Your task to perform on an android device: I am looking for my morning walk sports clothes like sports pants in the Nike app. My old one is now old fashioned
Image 0: 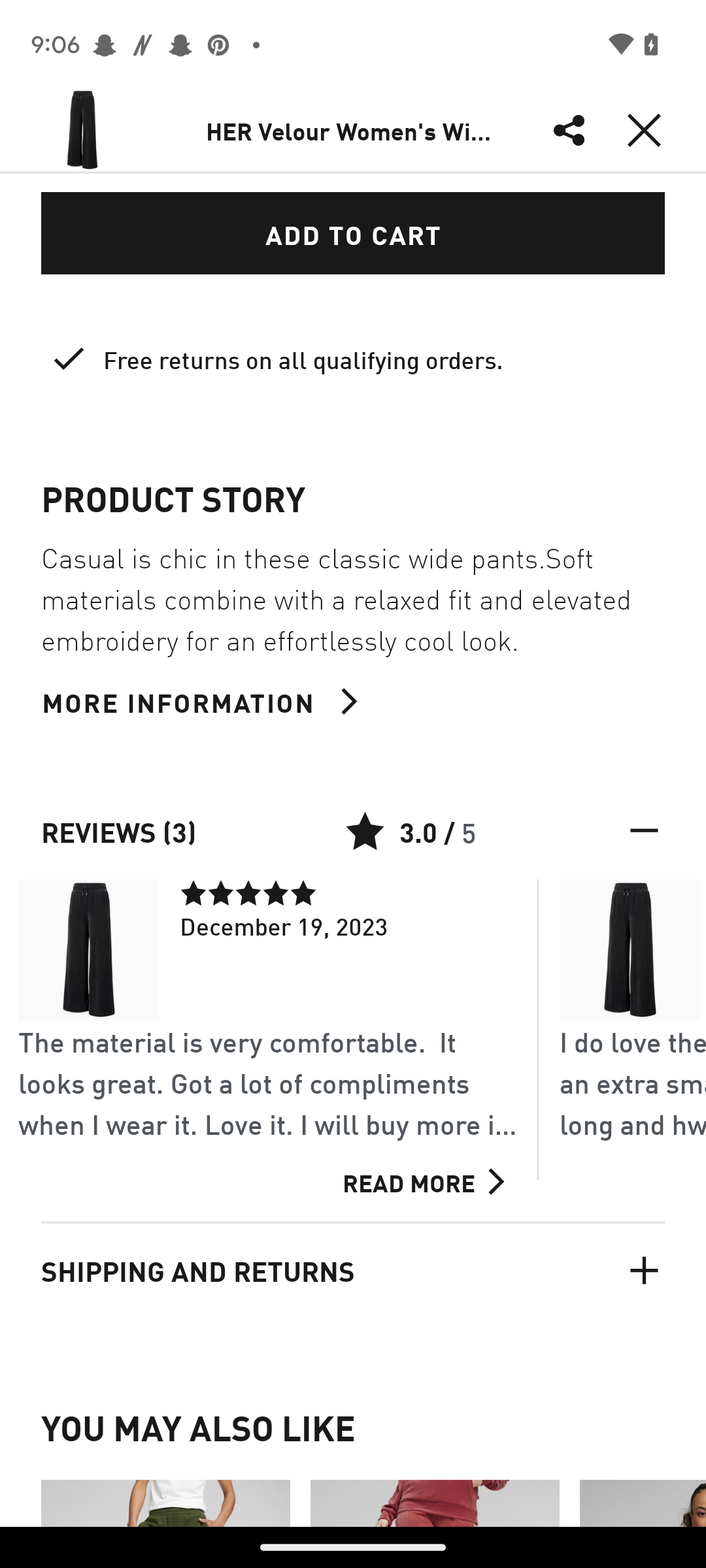
Open the Nike app
Step 0: open app "Nike"
Image 1: 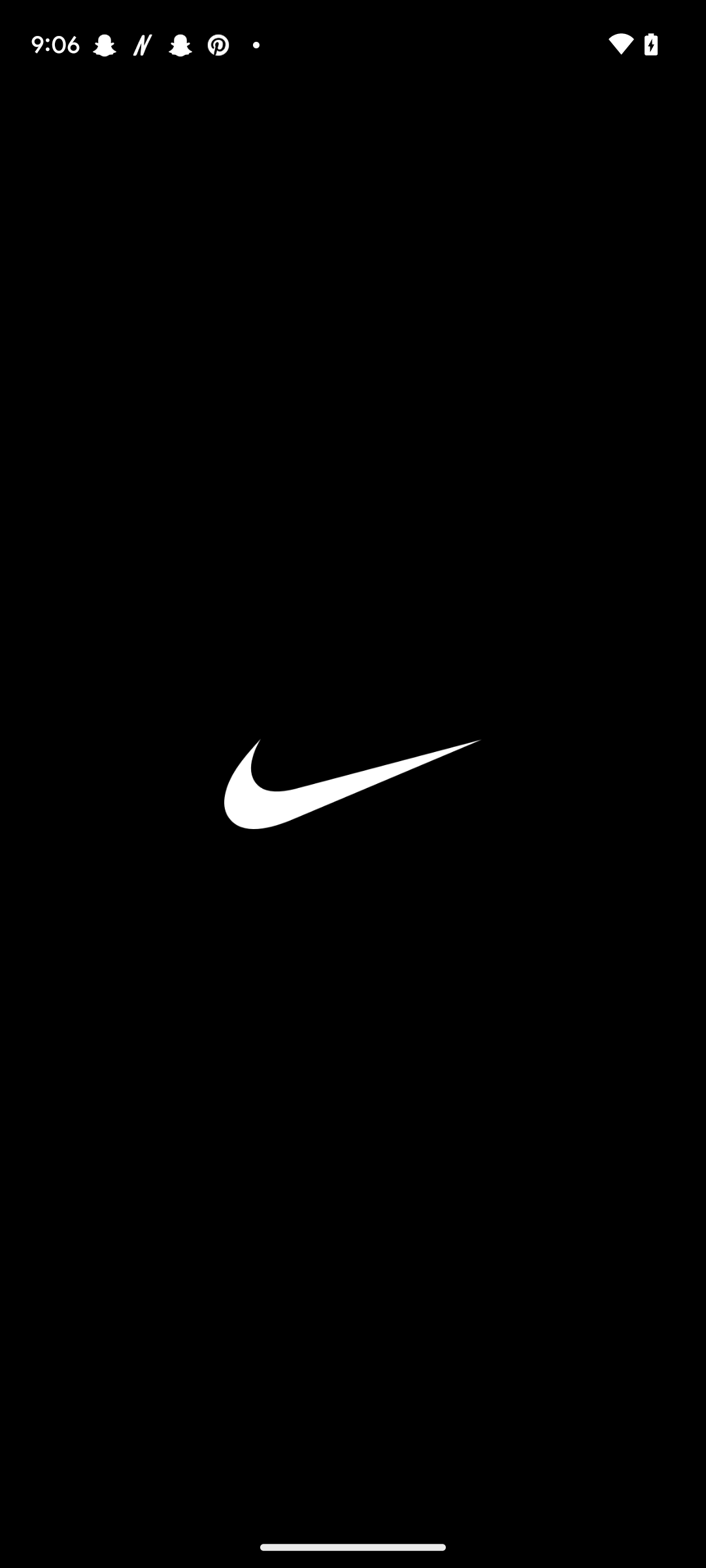
Open the Nike app
Step 1: wait
Image 2: 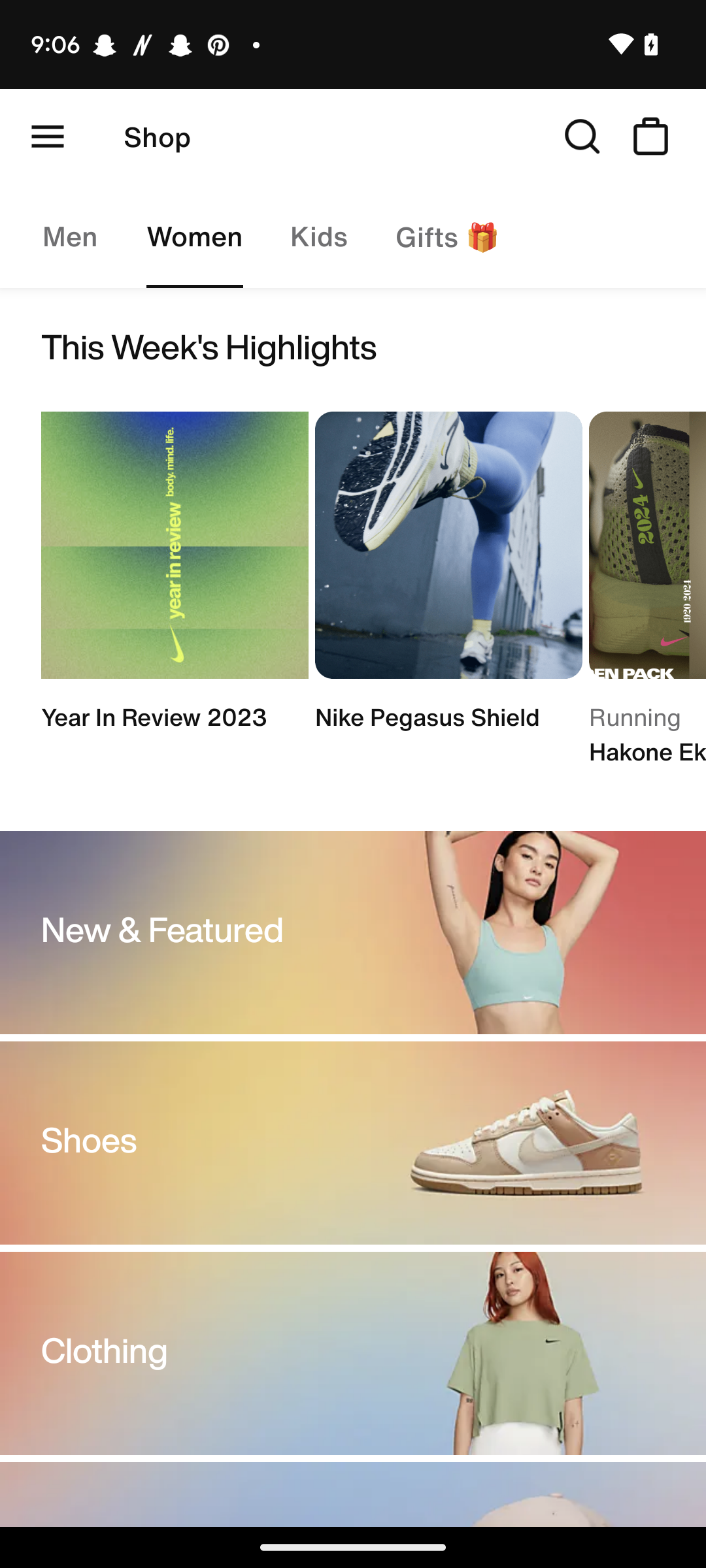
Click on the search icon 
Step 2: click (582, 136)
Image 3: 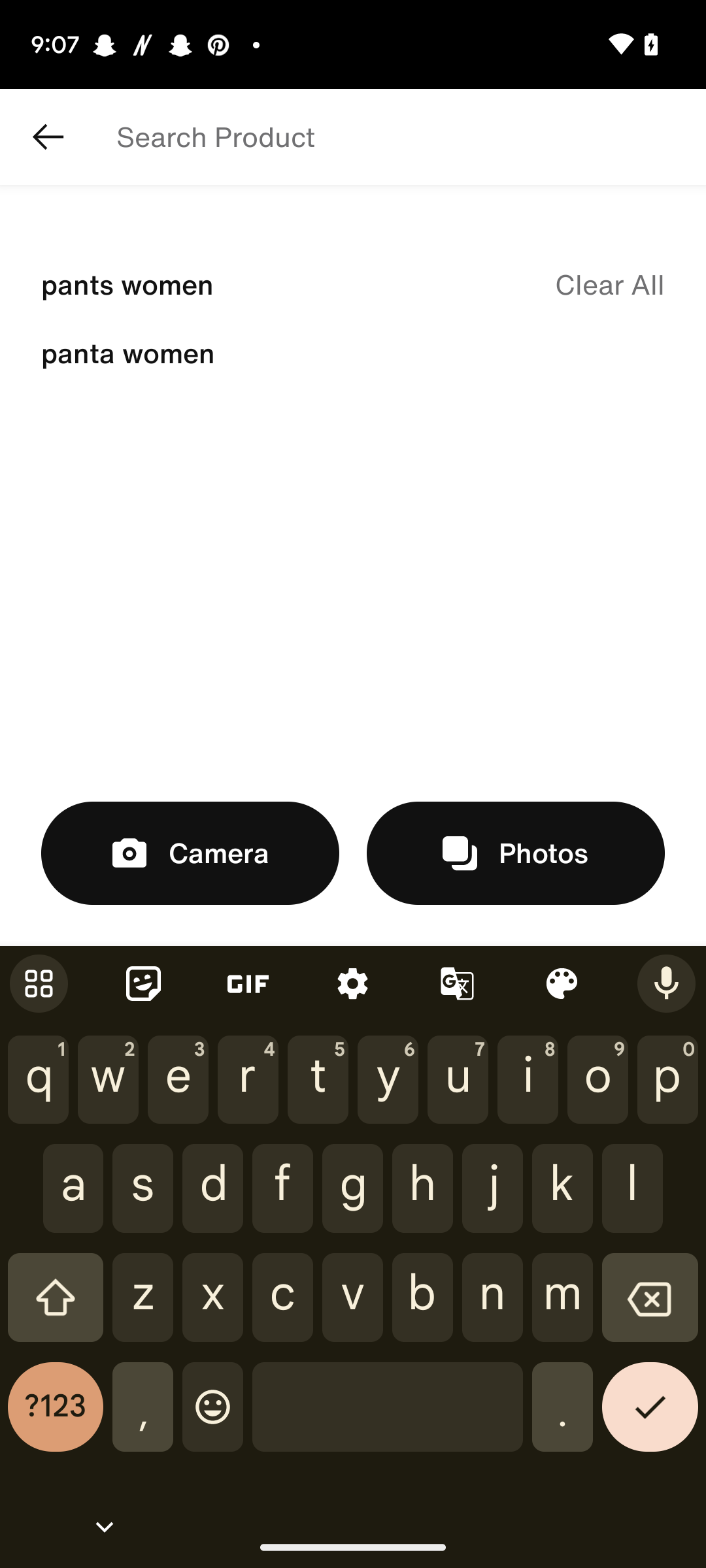
Type Women Pants in search bar
Step 3: type "Women Pants"
Image 4: 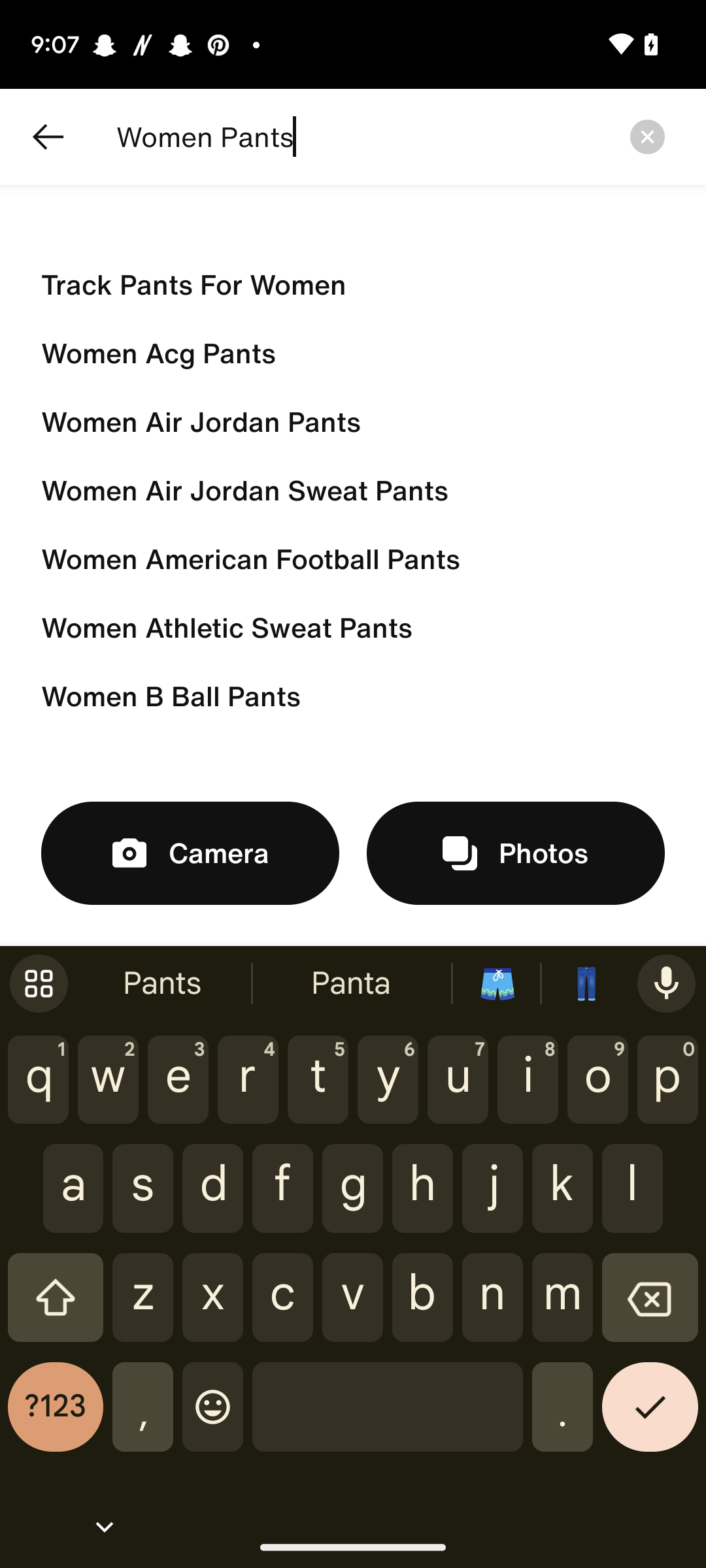
Click on the right tick key 
Step 4: click (650, 1417)
Image 6: 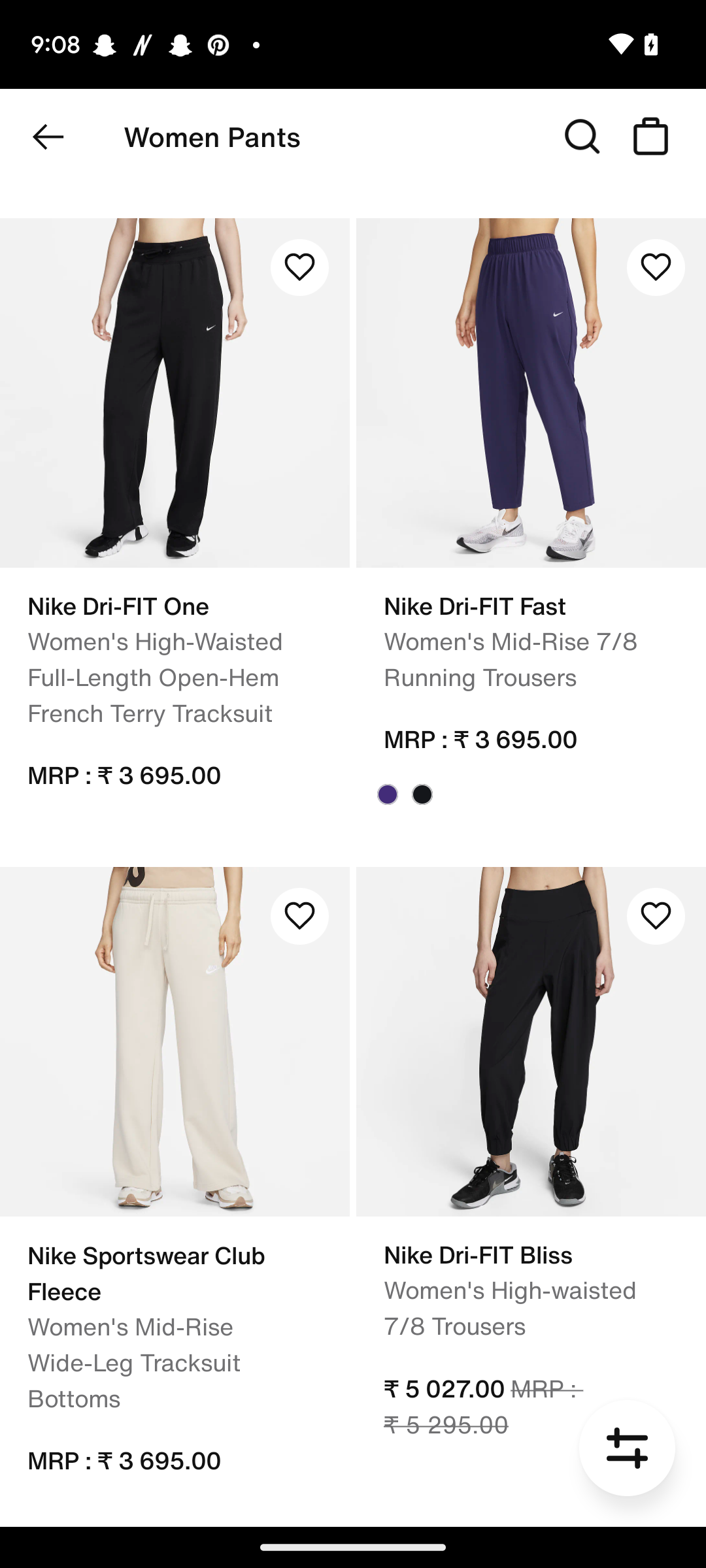
Click on the fourth pants
Step 6: click (624, 1096)